Your task to perform on an android device: After completing this form I want to publish this form as a template, so publish this form as a template in the Jotform app.
Image 0: 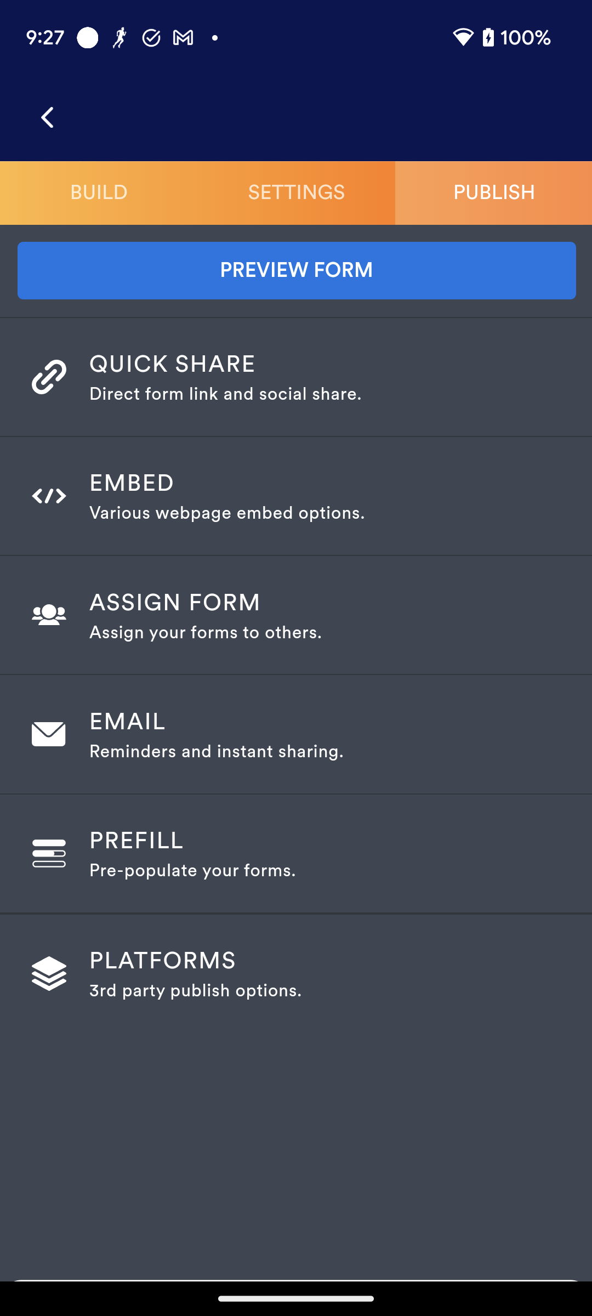
Click on the Quick Share option to view the publish as a template option.
Step 0: click (332, 363)
Image 1: 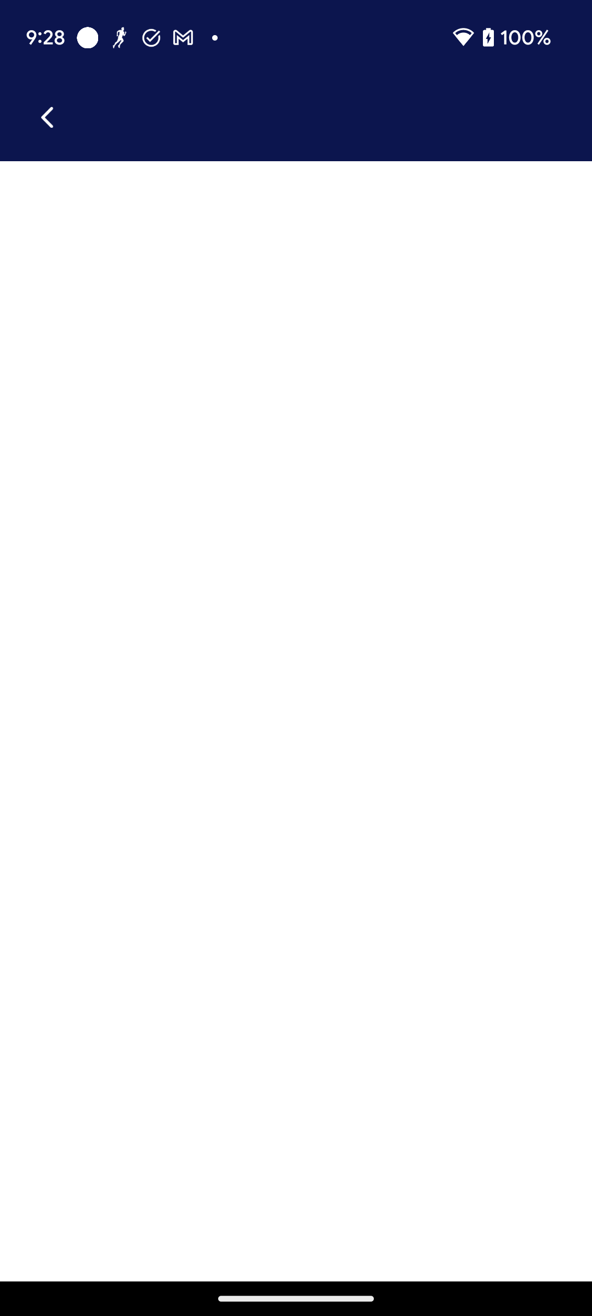
Click on the Quick Share option to view the publish as a template option.
Step 1: wait
Image 2: 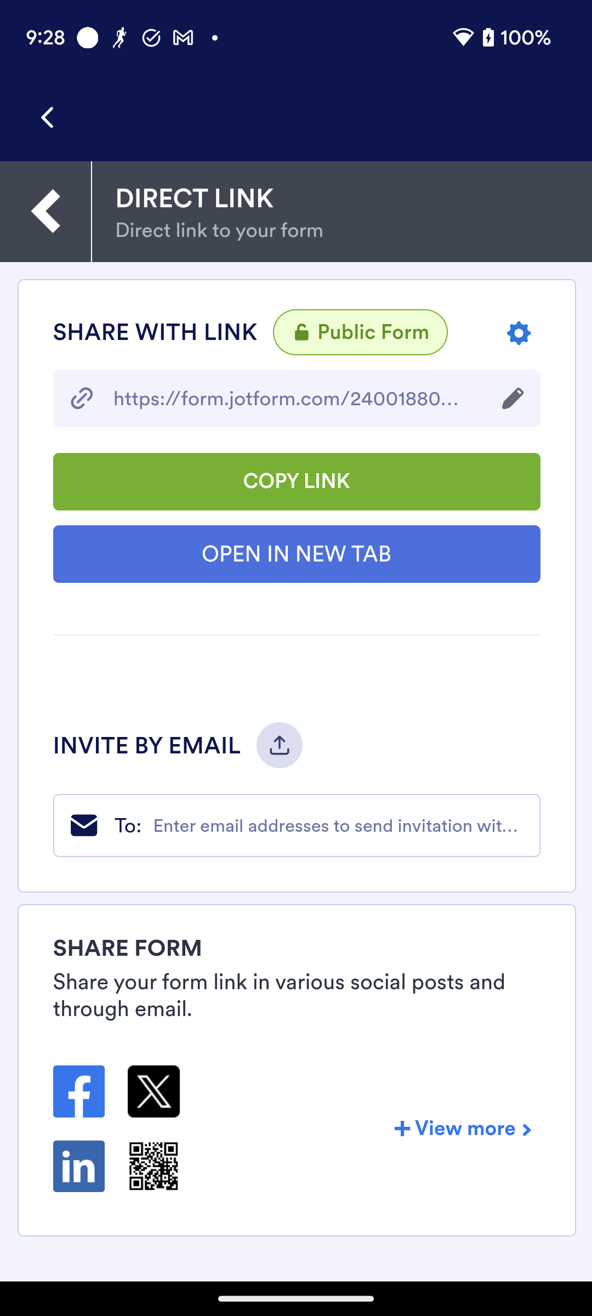
Click on the +View More option to share this form as a template.
Step 2: click (463, 1128)
Image 3: 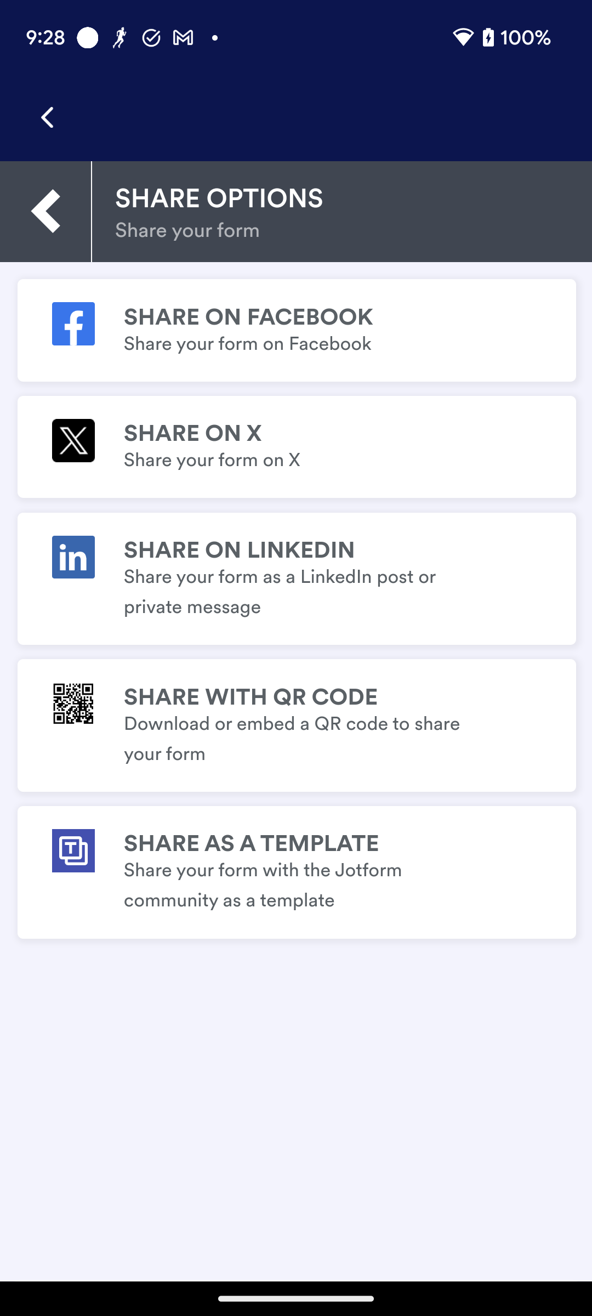
Click on the Share as a template option to share this form as a template.
Step 3: click (295, 872)
Image 4: 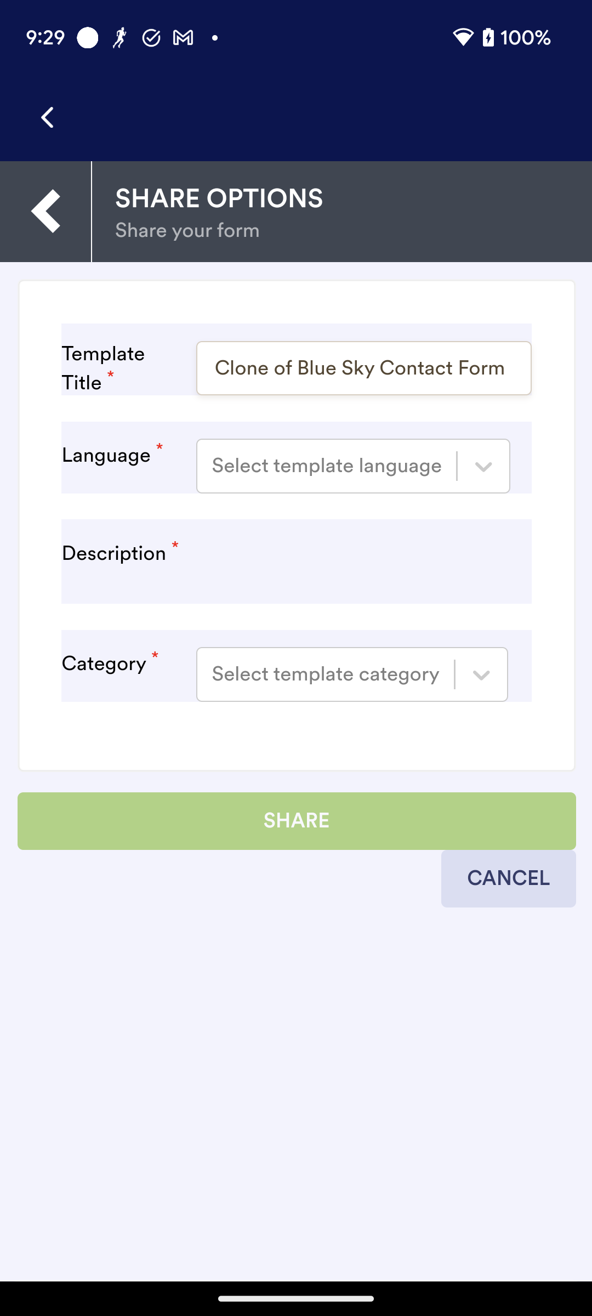
Click on the Language section to select the language of this form.
Step 4: click (327, 466)
Image 5: 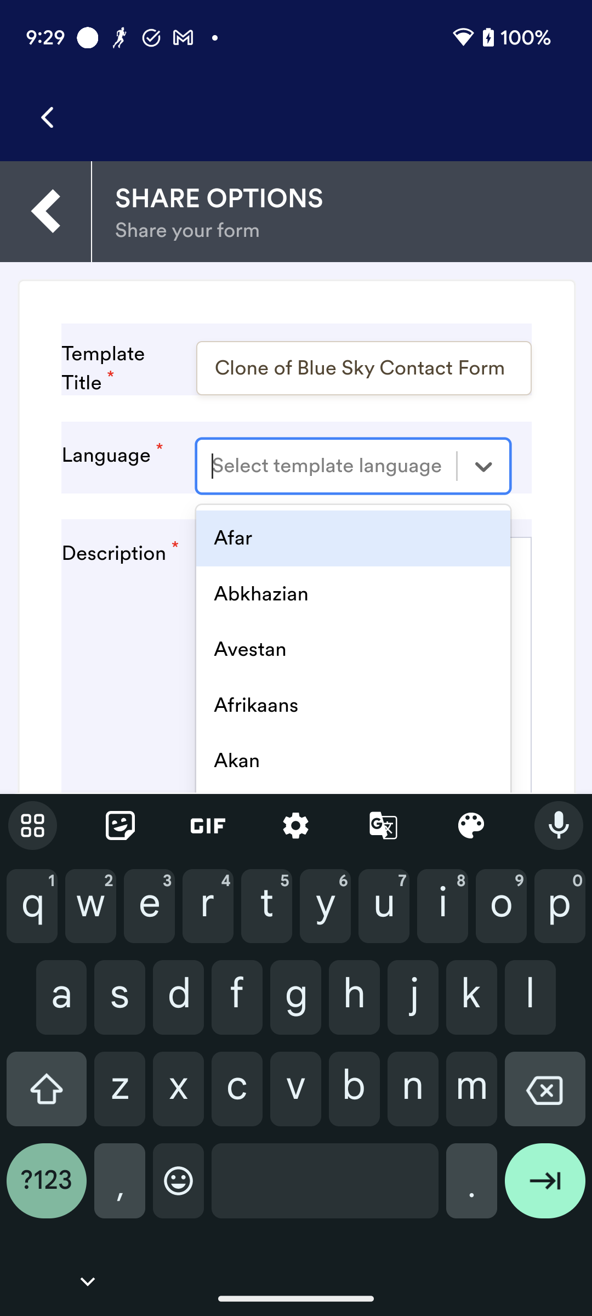
Type English in the language section to select the language.
Step 5: type "English"
Image 6: 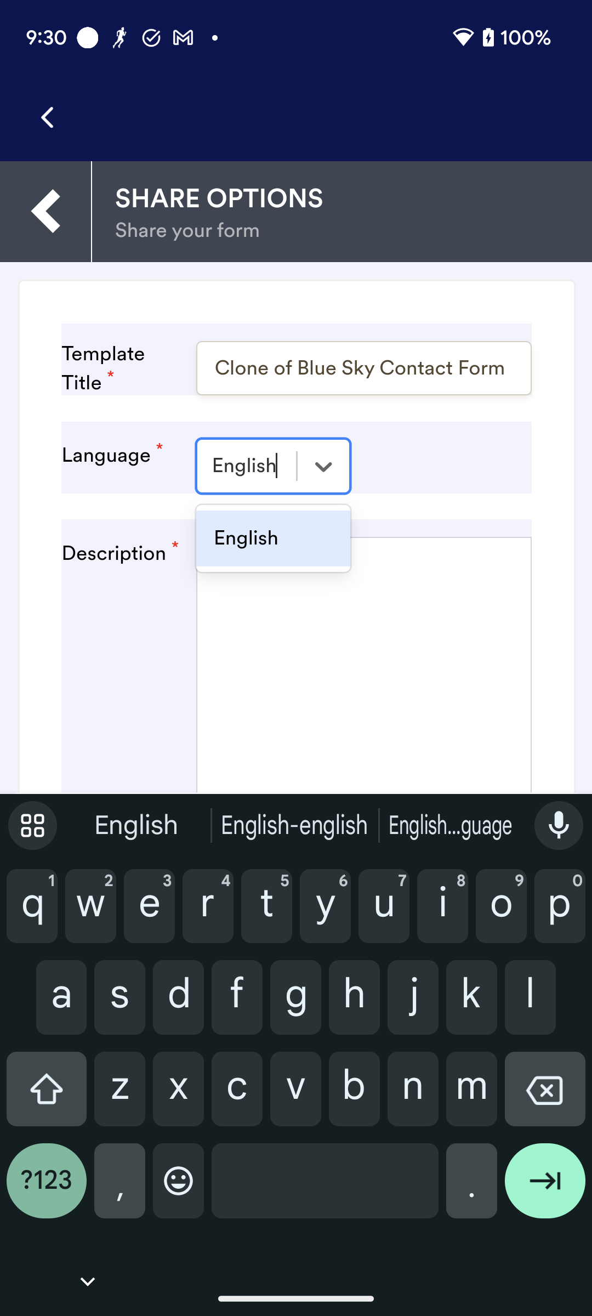
Click on the English to select this language.
Step 6: click (273, 538)
Image 7: 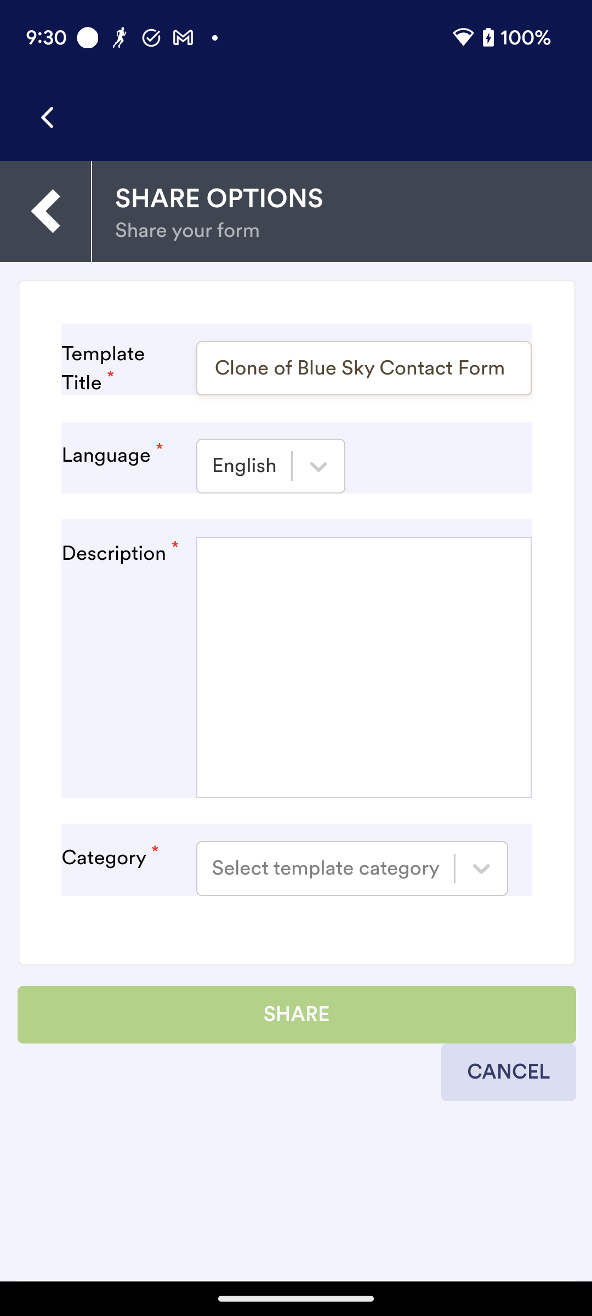
Click on the Description section to add the description of this form.
Step 7: click (297, 722)
Image 8: 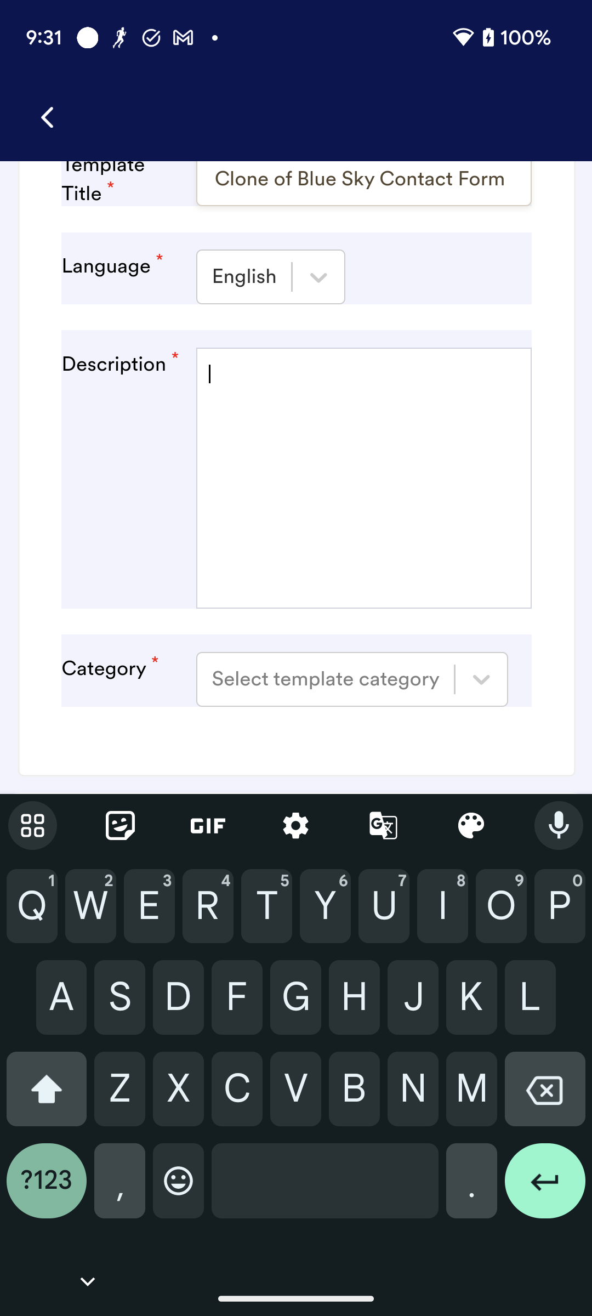
Type Contact Form with the Sky Theme in the description section to add the description.
Step 8: type "Contact Form with the Sky Theme"
Image 9: 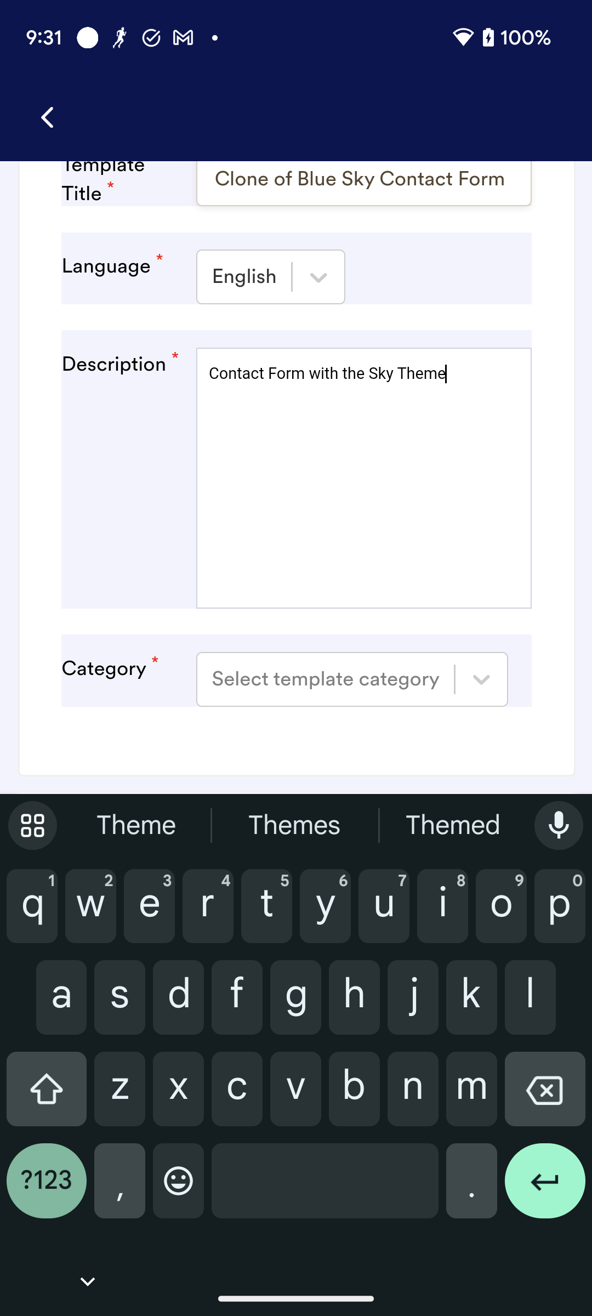
Click on the Category section to select the category of this form.
Step 9: click (326, 679)
Image 10: 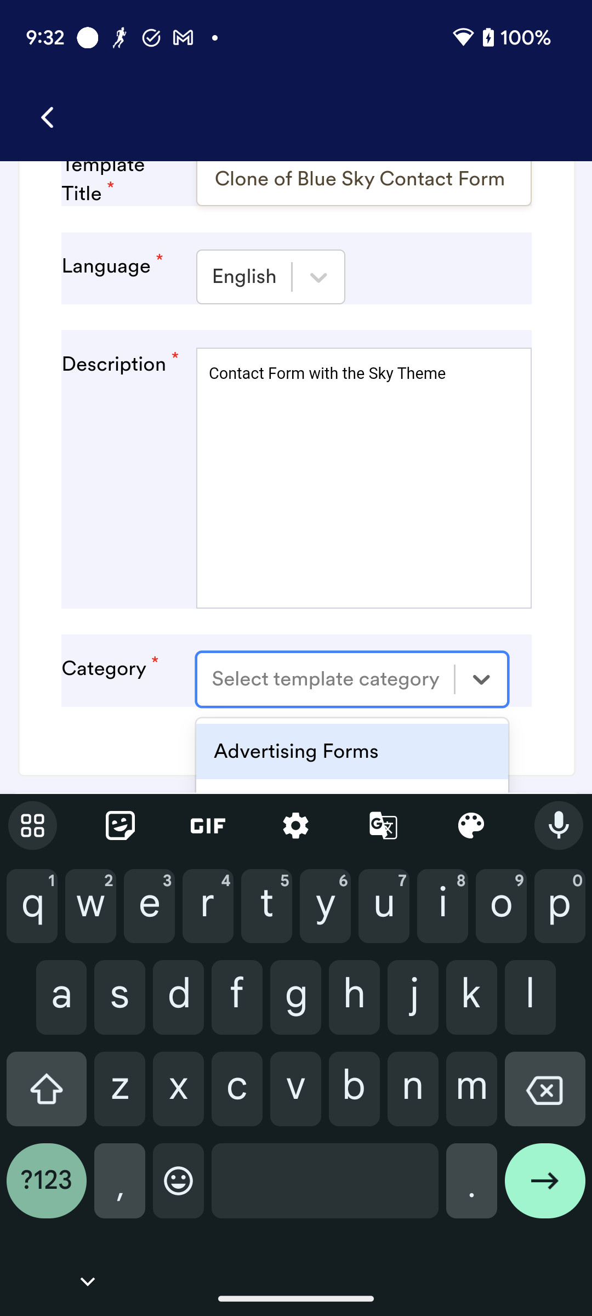
Type Contact Forms in the Category section to select the category.
Step 10: type "Contact Form"
Image 11: 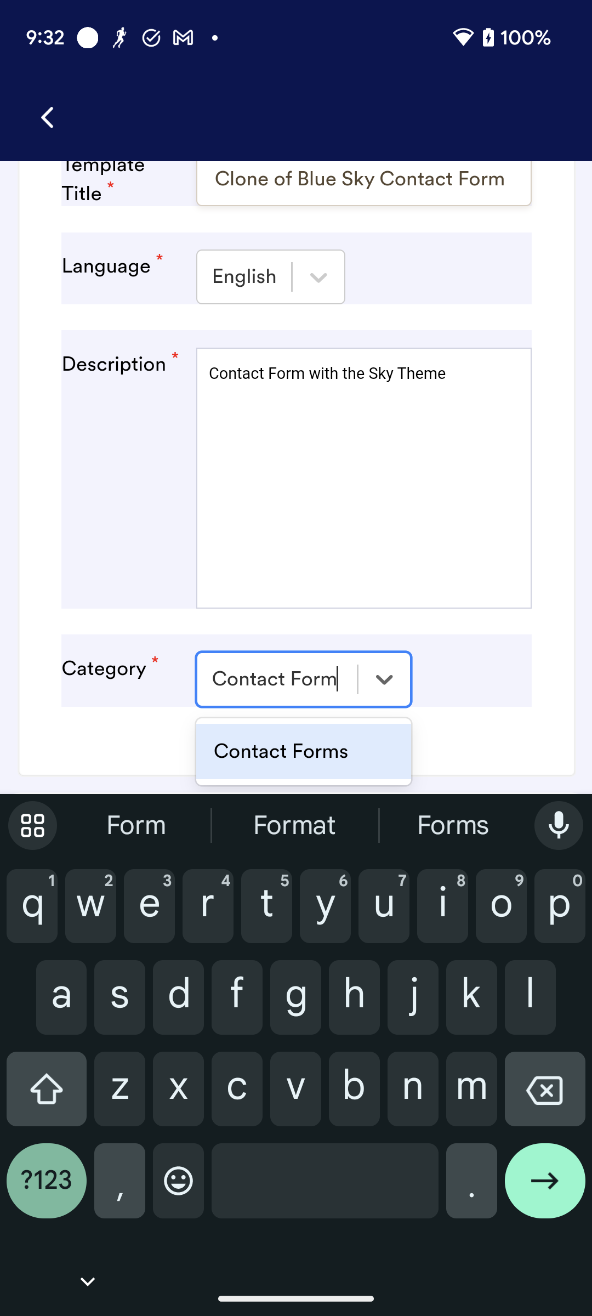
Click on the Contact Forms to select the category of this form.
Step 11: click (304, 751)
Image 12: 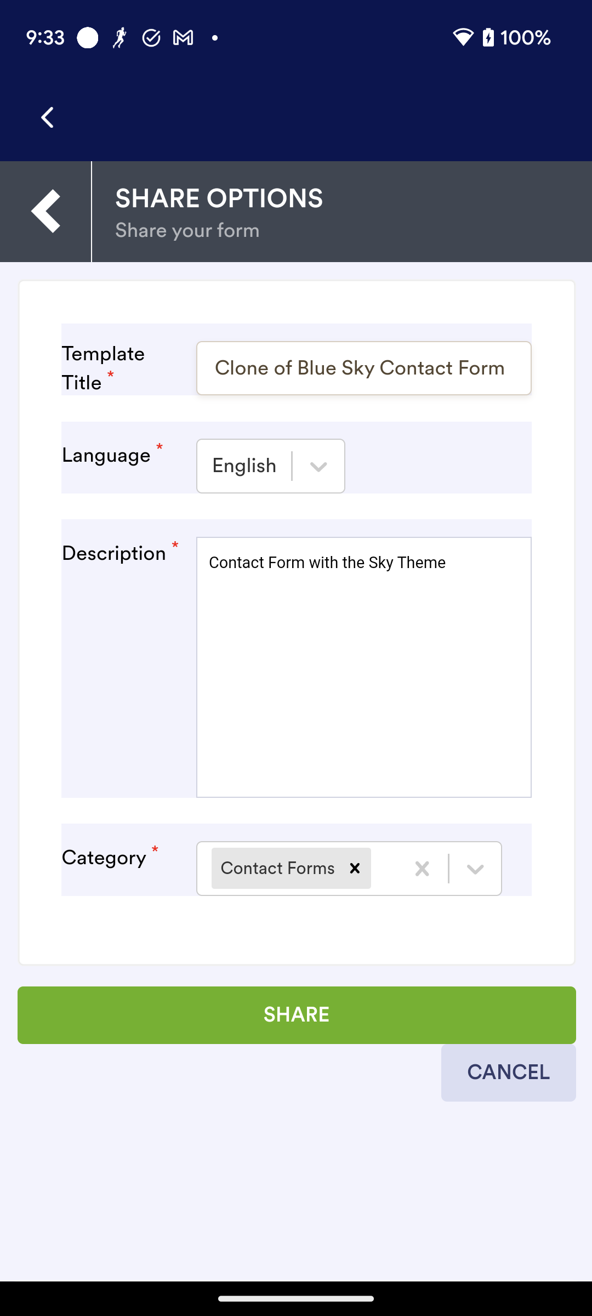
Click on the Share button to publish this form as a template.
Step 12: click (295, 1014)
Image 13: 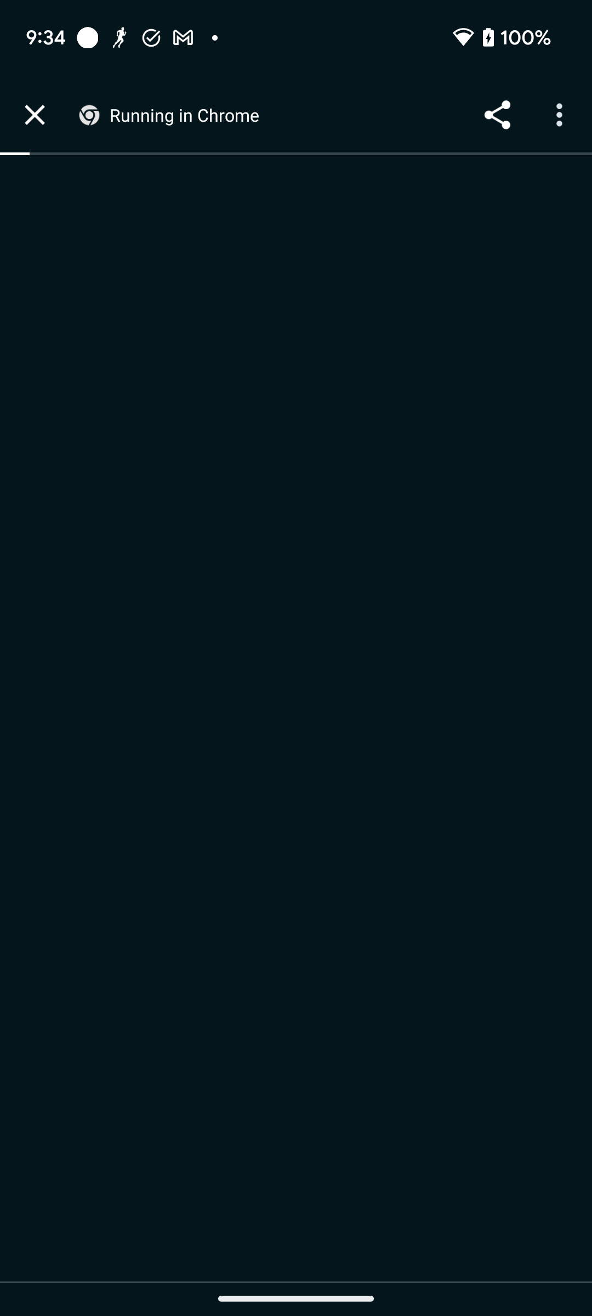
Click on the Share button to publish this form as a template.
Step 13: wait